Your task to perform on an android device:  Because there are so many shoes on the market, I'd want to compare nike shoes based on their costs and ratings
Image 0: 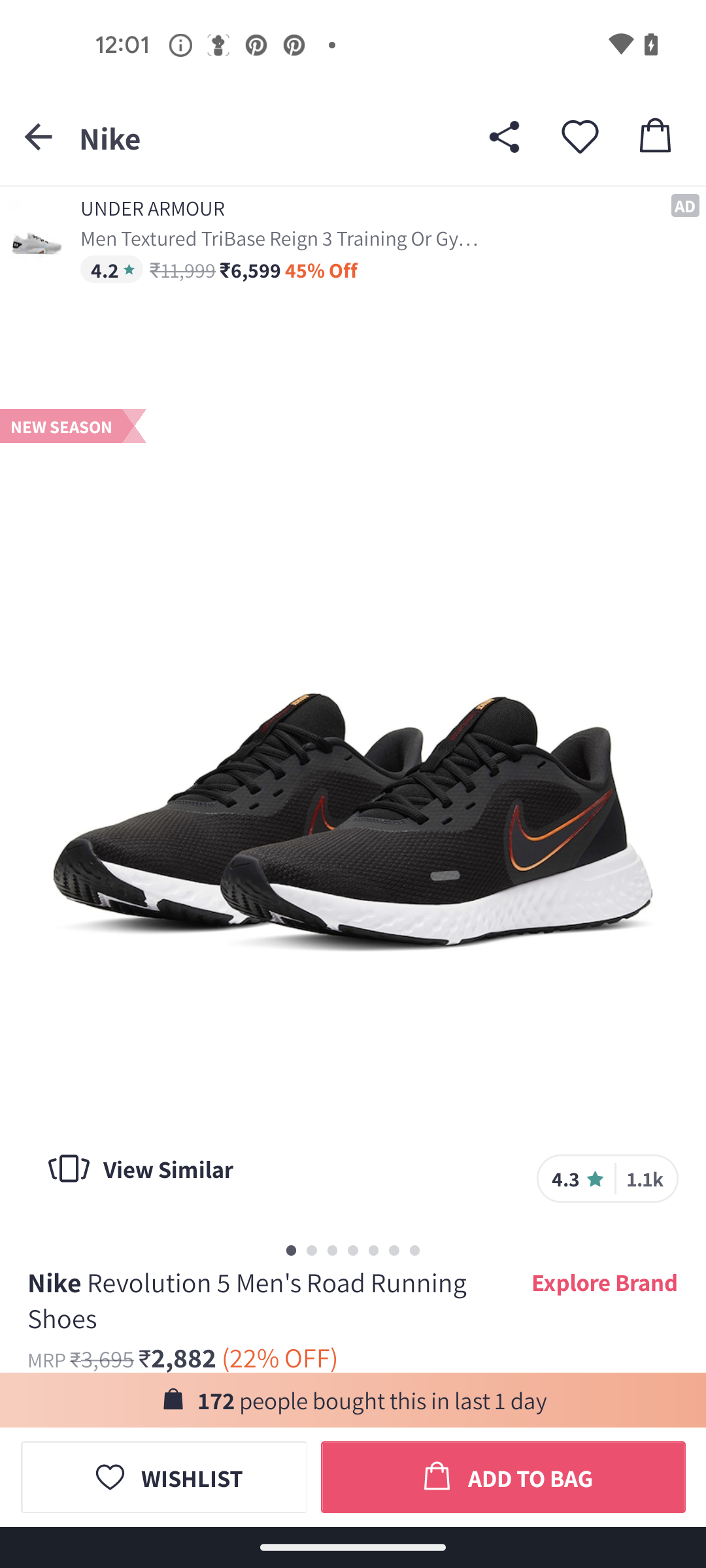
swipe up to compare
Step 0: scroll down
Image 1: 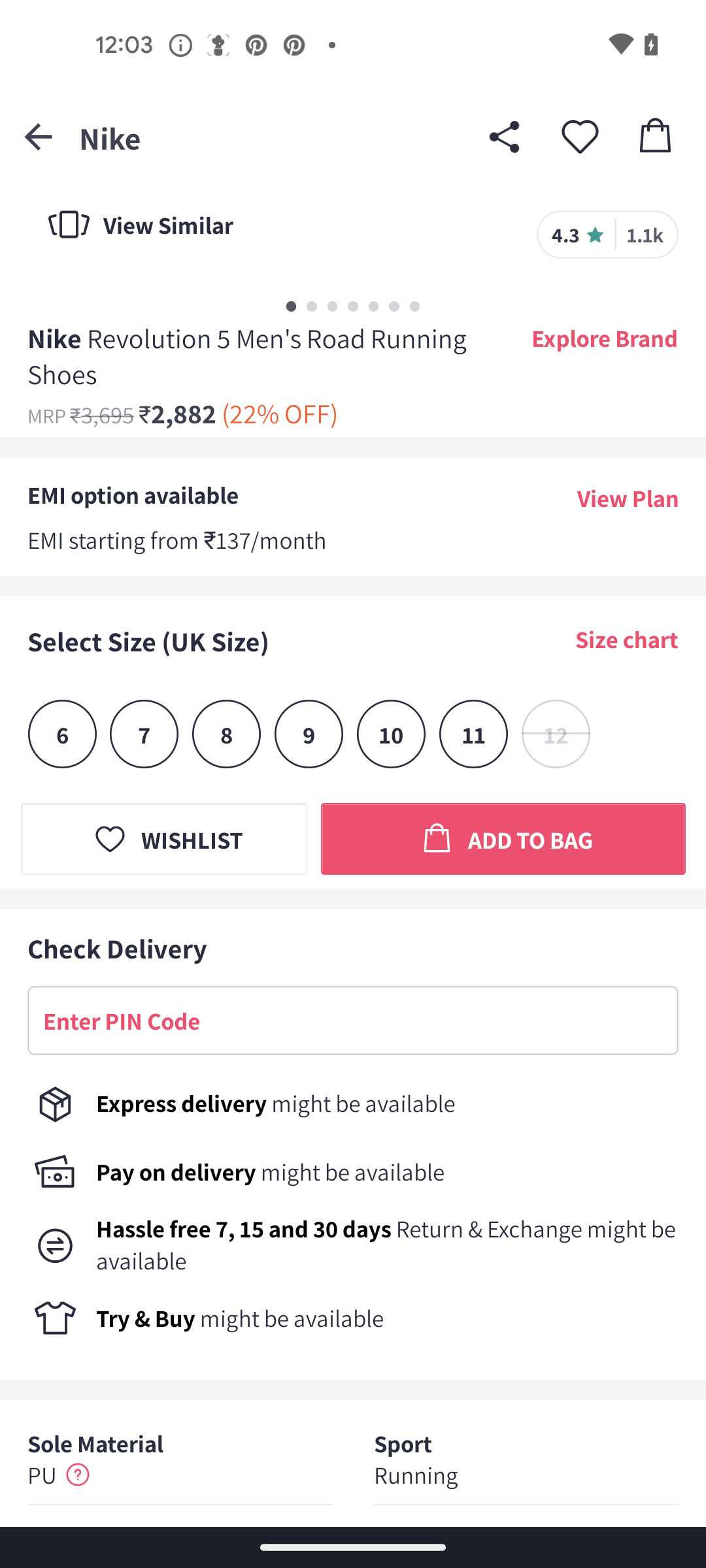
swipe up to compare
Step 1: scroll down
Image 2: 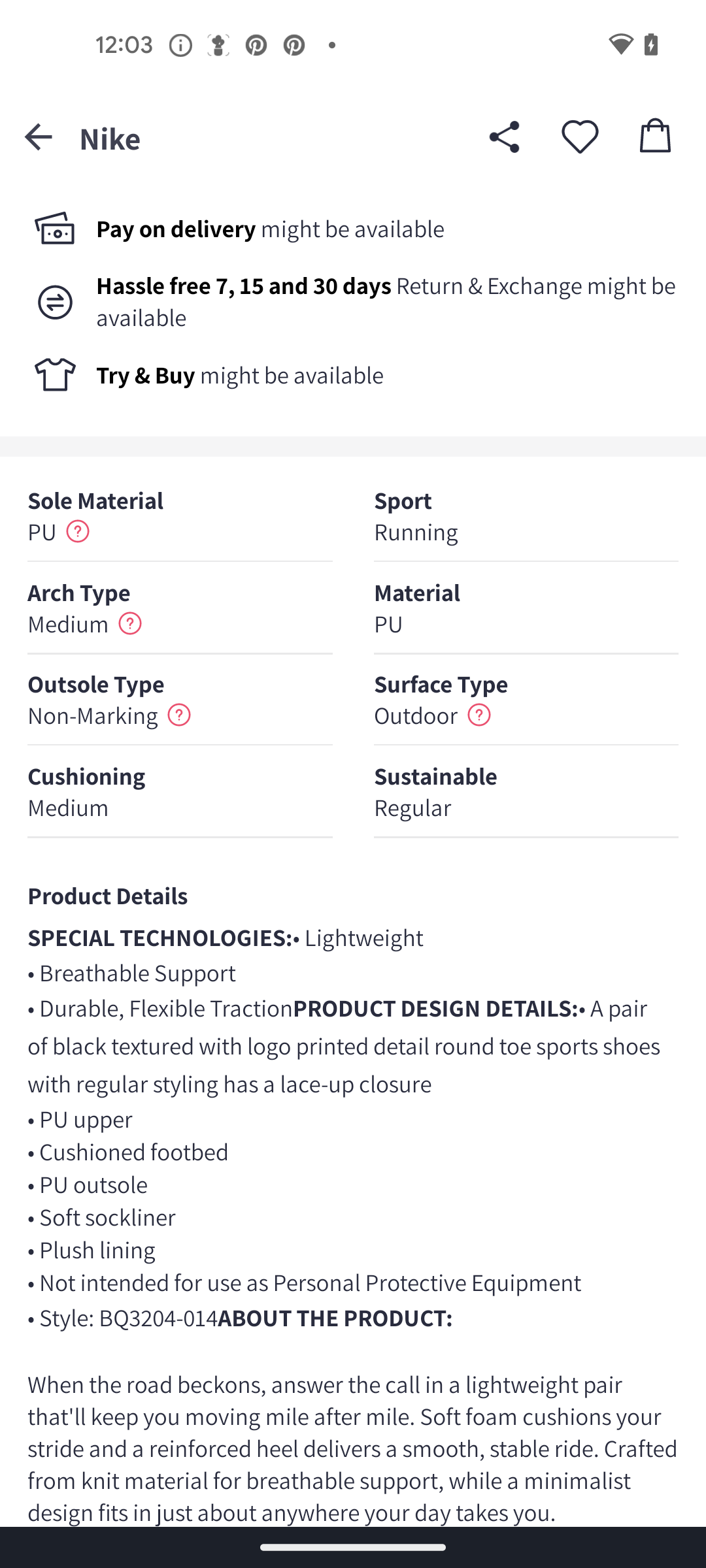
swipe up to compare
Step 2: scroll down
Image 3: 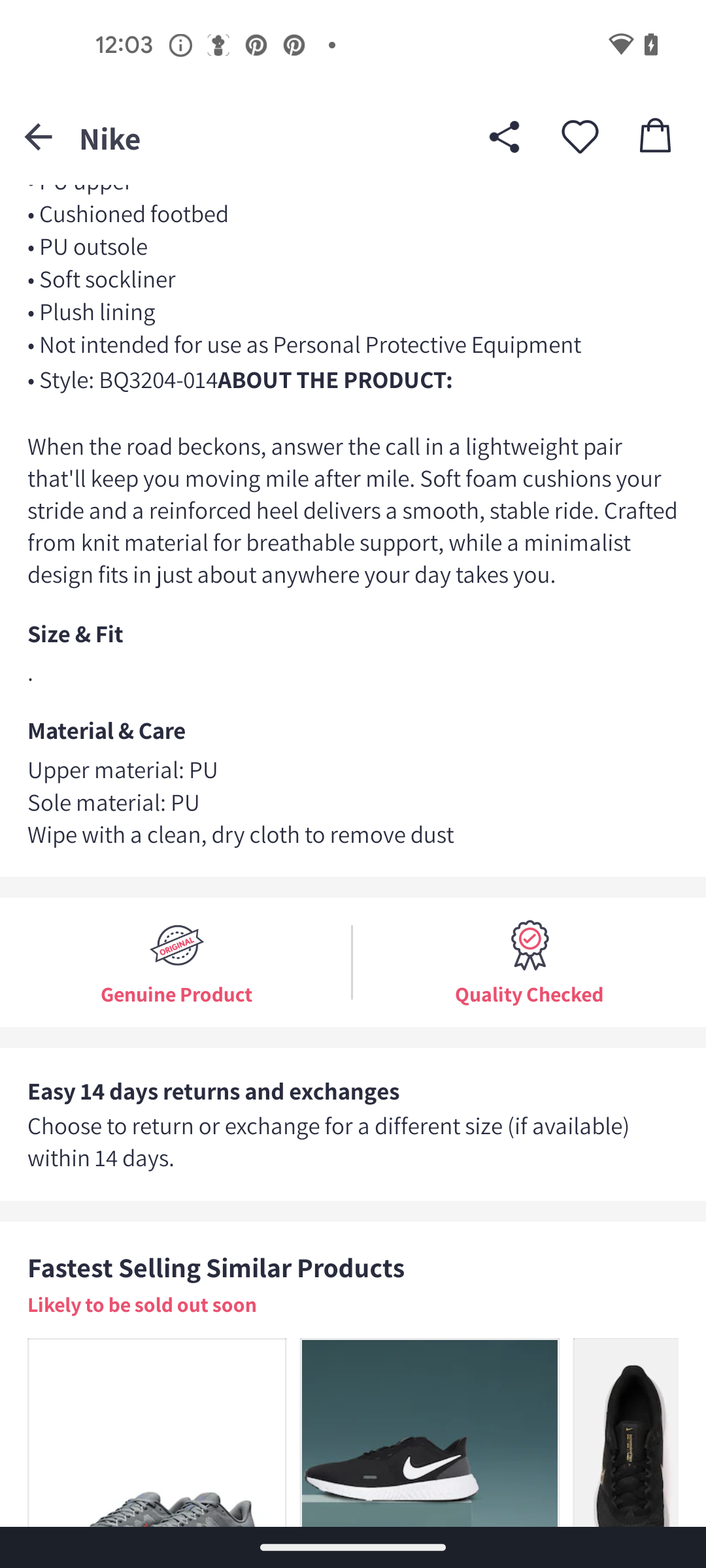
swipe up to compare
Step 3: scroll down